Your task to perform on an android device: I will read the reviews of the Nike shoes before buying them.
Image 0: 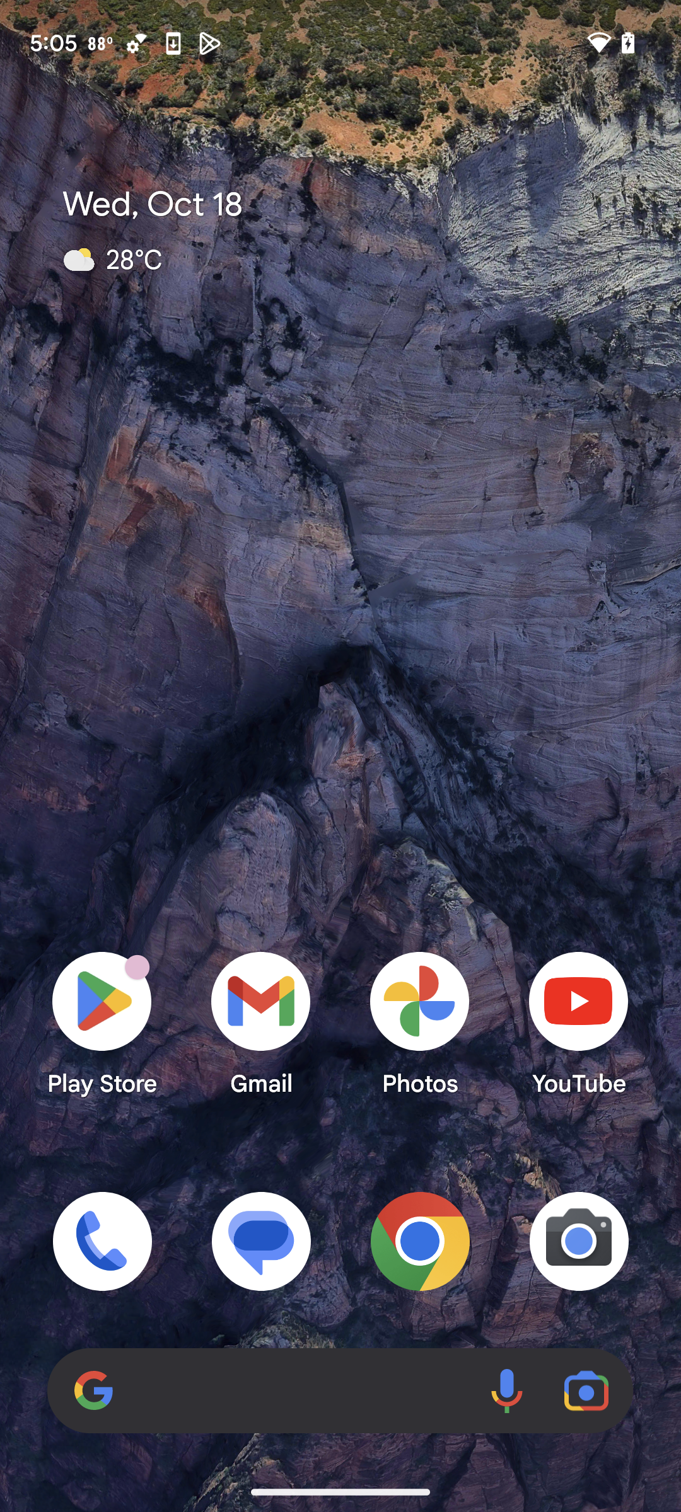
Open Nike app.
Step 0: open app "Nike"
Image 1: 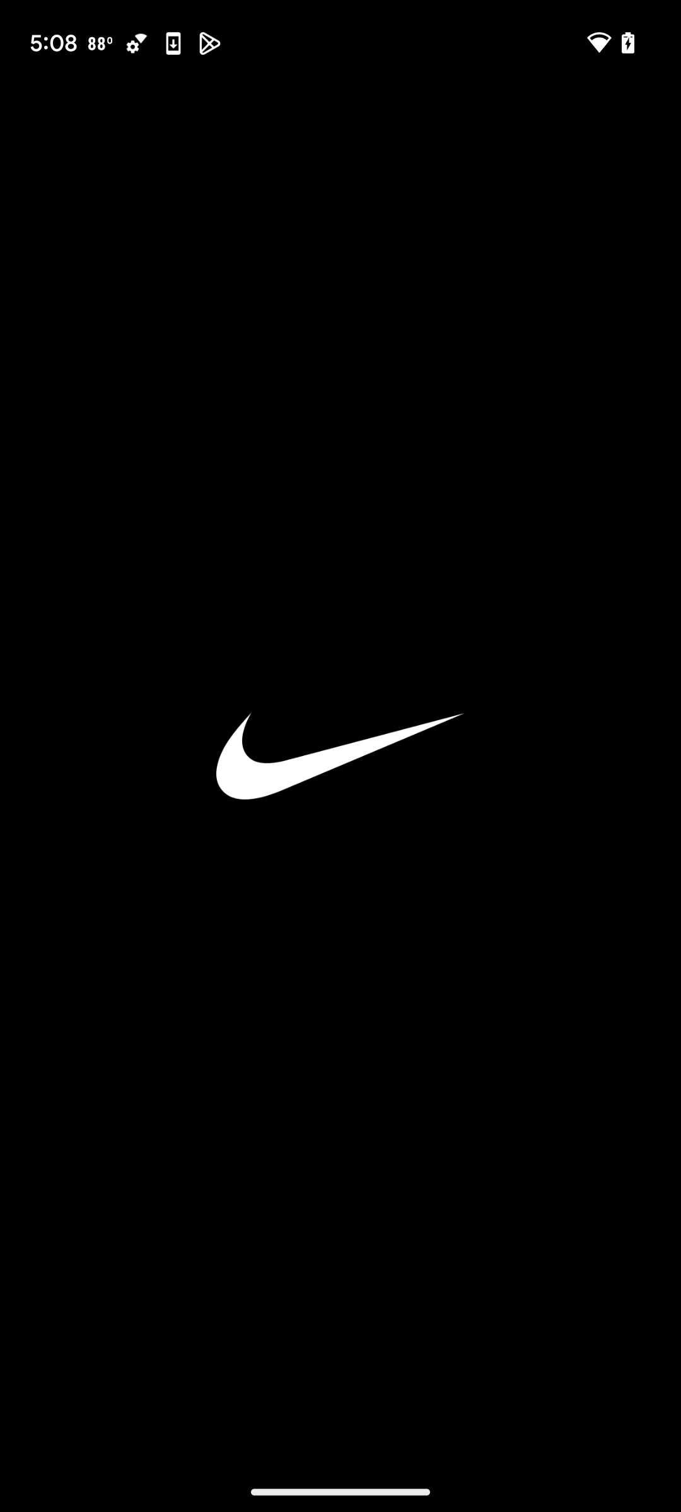
Open Nike app.
Step 1: wait
Image 2: 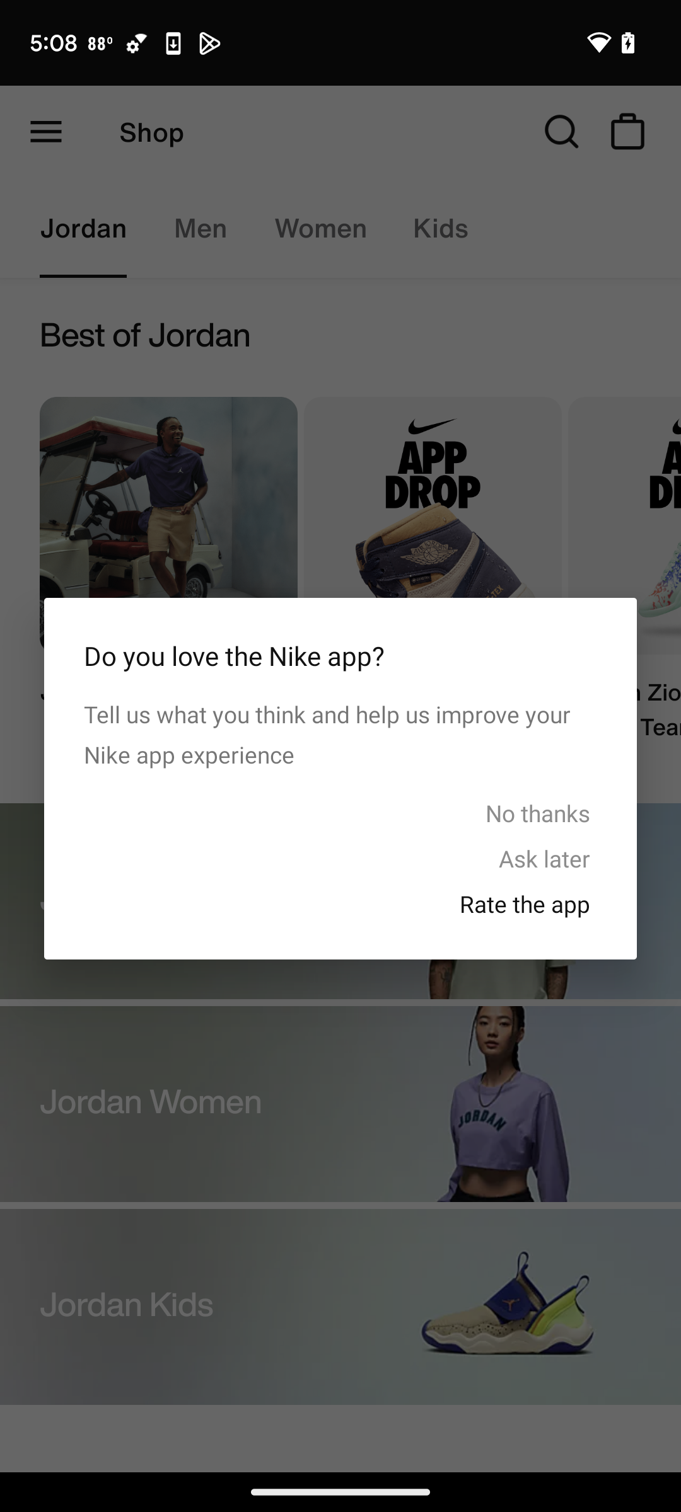
Click on No thanks.
Step 2: wait
Image 3: 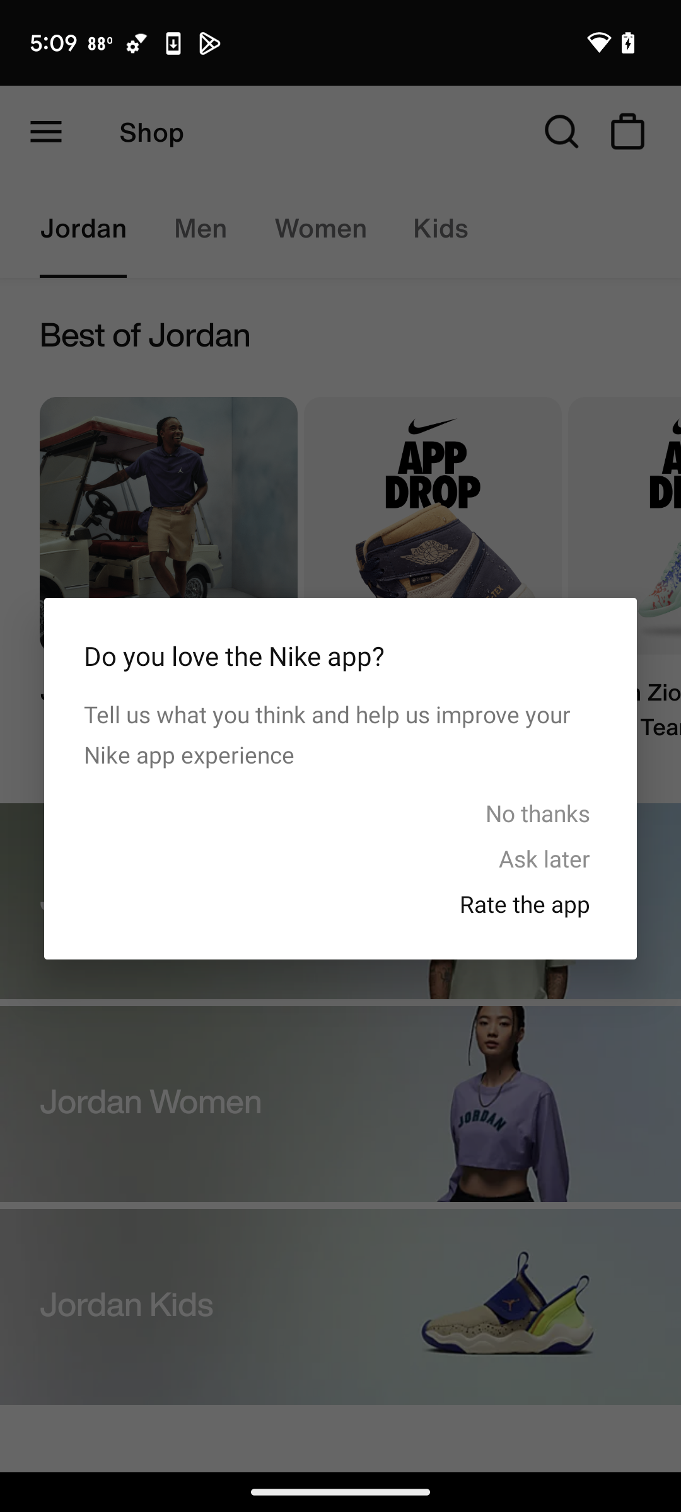
Click on No thanks.
Step 3: click (538, 813)
Image 4: 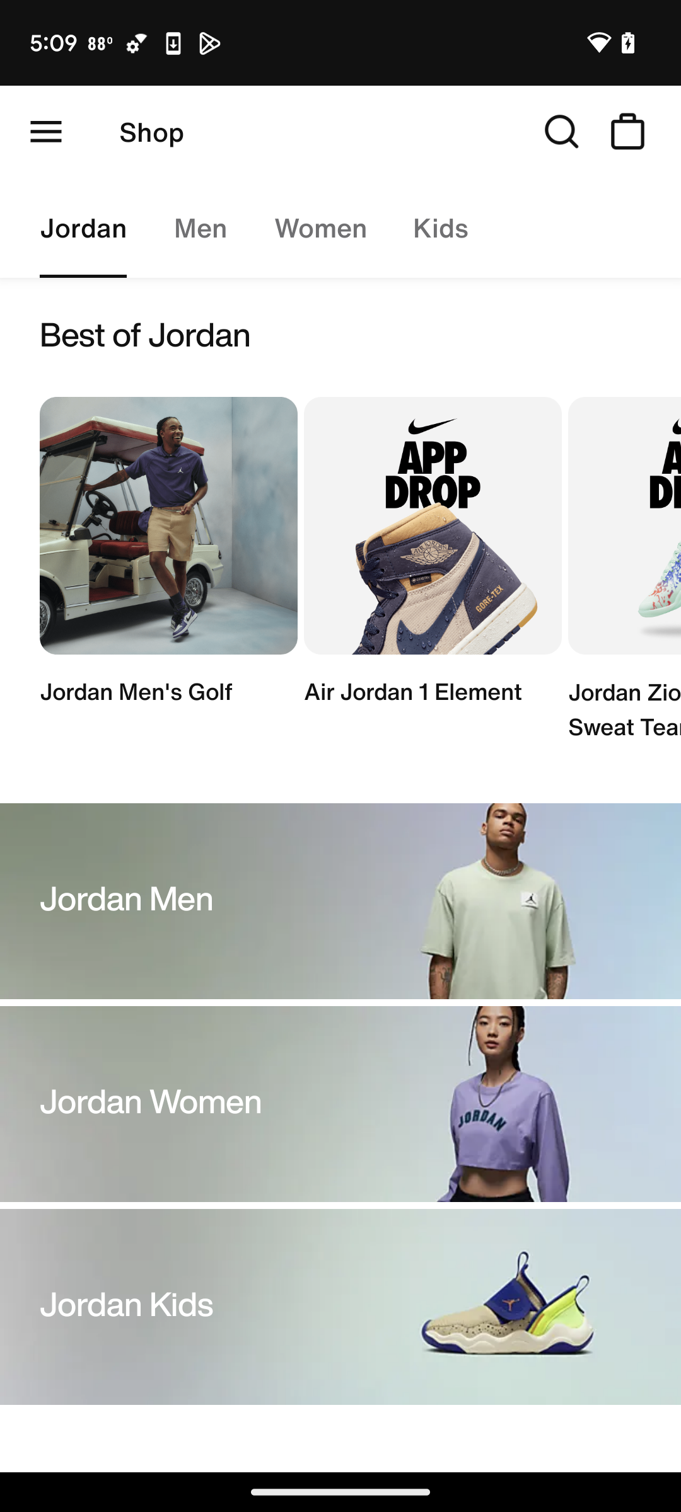
Click on the search box.
Step 4: click (561, 131)
Image 5: 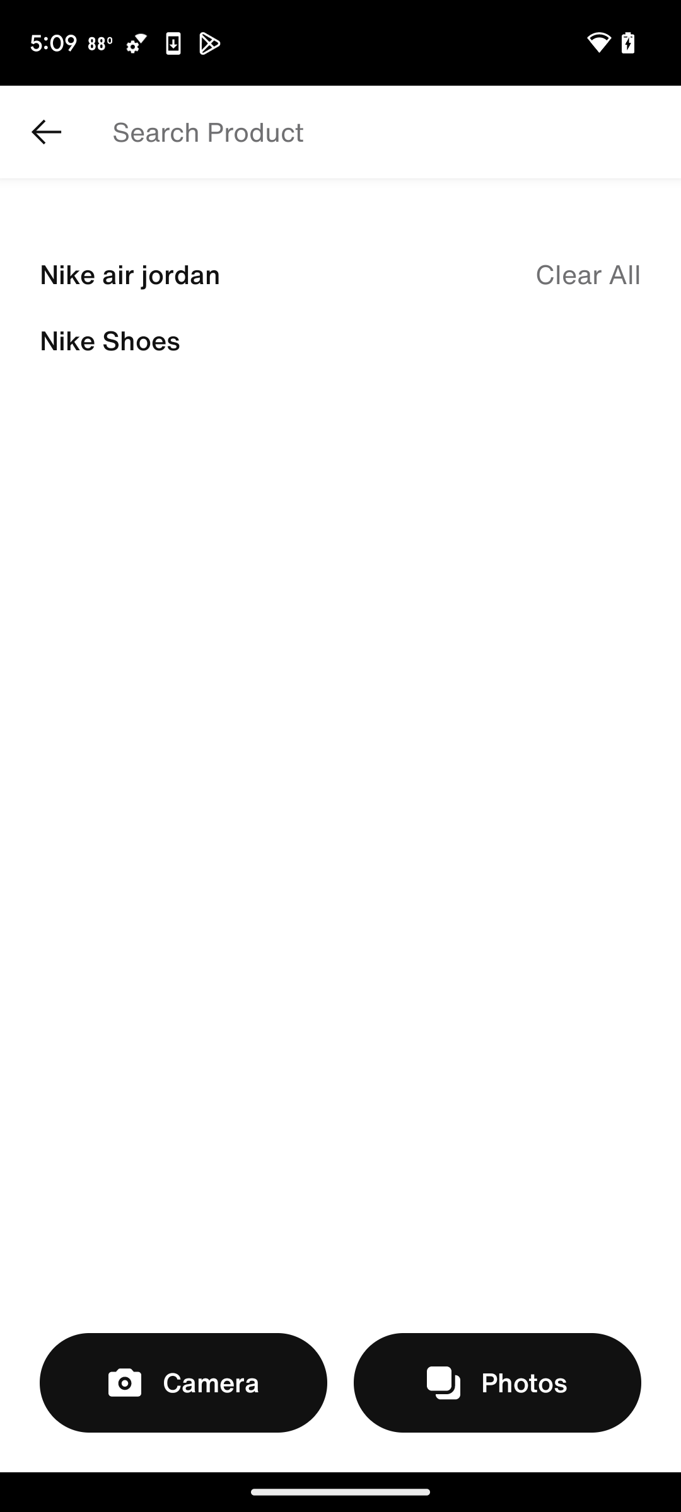
Click on Nike shoes.
Step 5: click (360, 340)
Image 7: 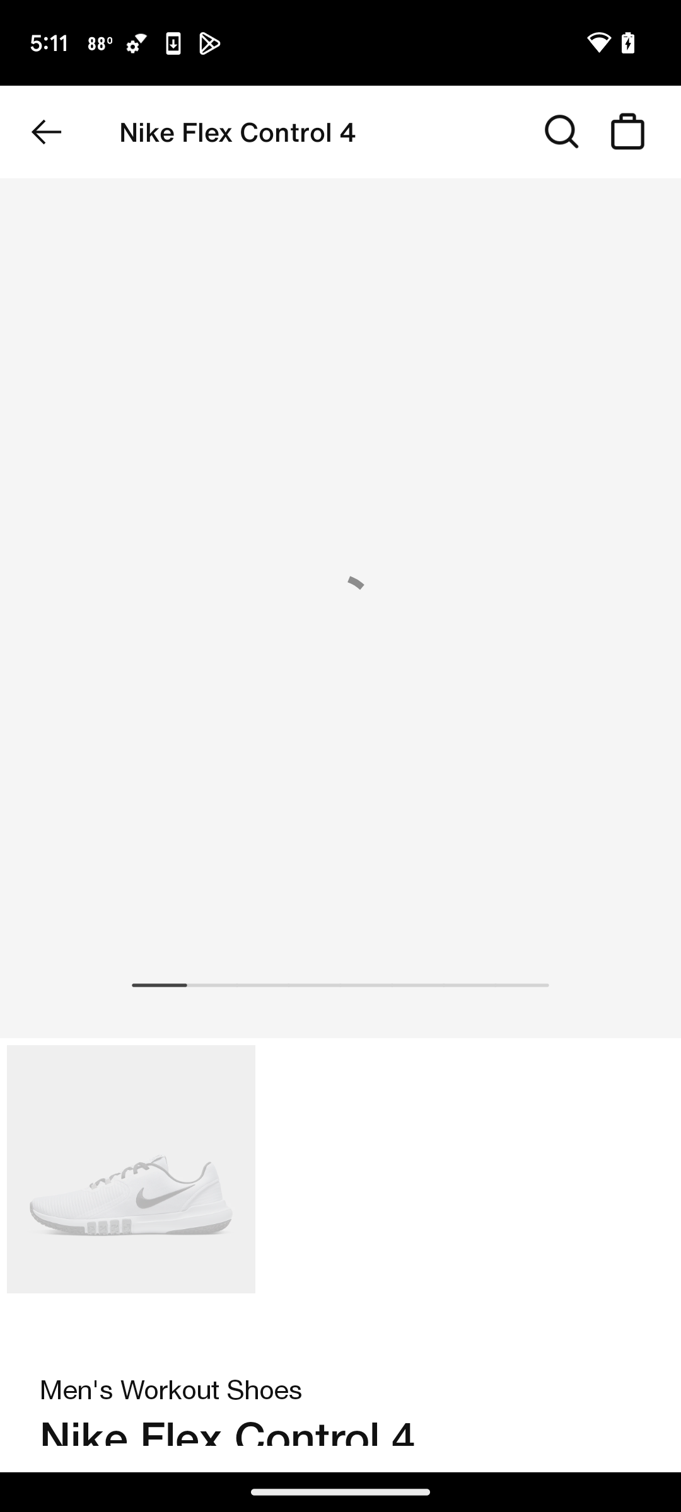
Swipe up to read the review.
Step 7: scroll down
Image 8: 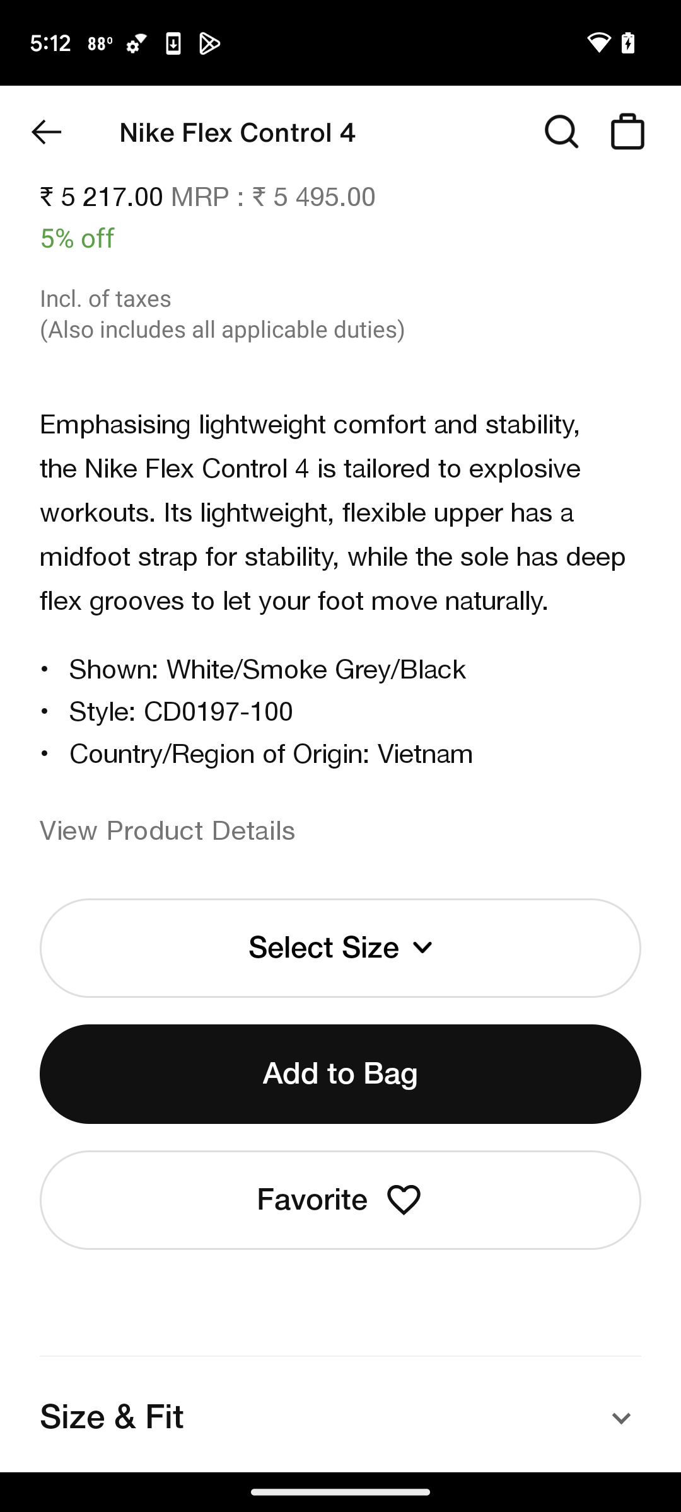
Swipe up to read the review.
Step 8: scroll down
Image 9: 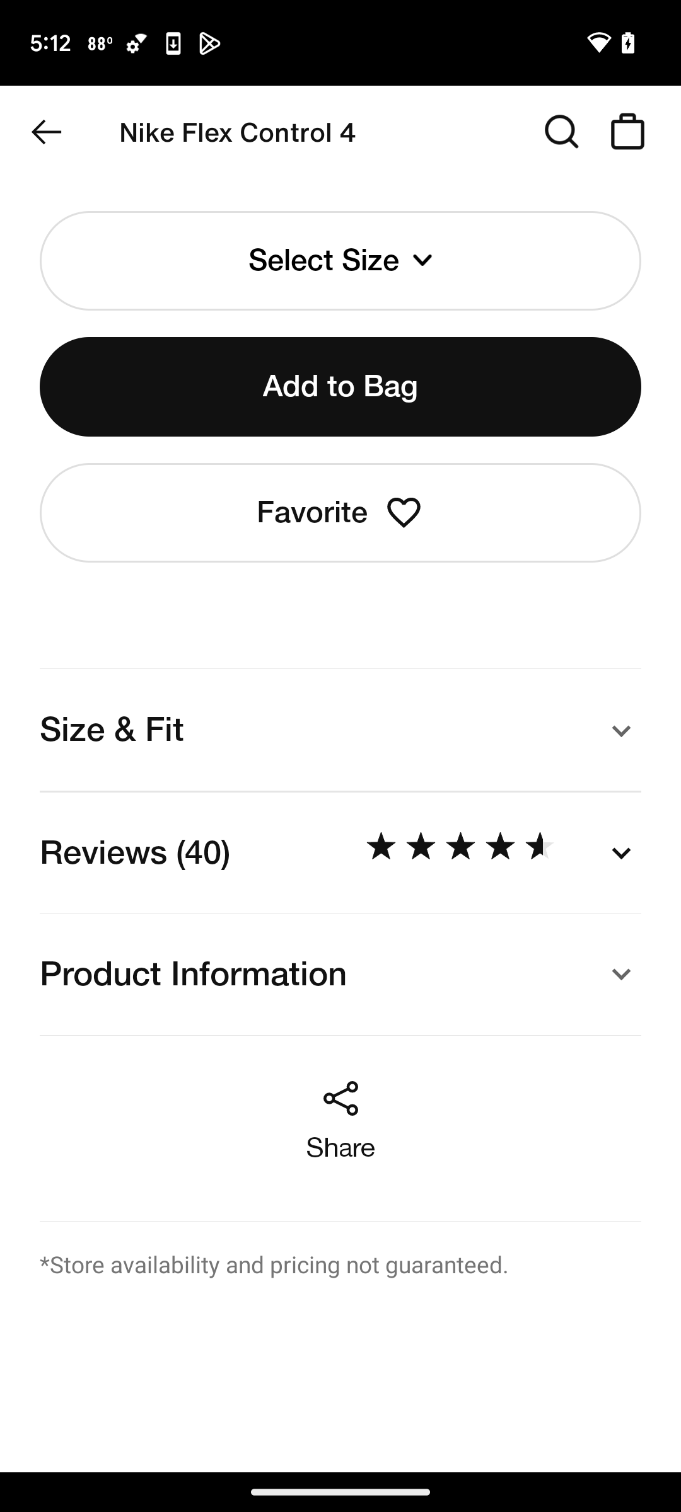
Click on reviews.
Step 9: click (422, 851)
Image 10: 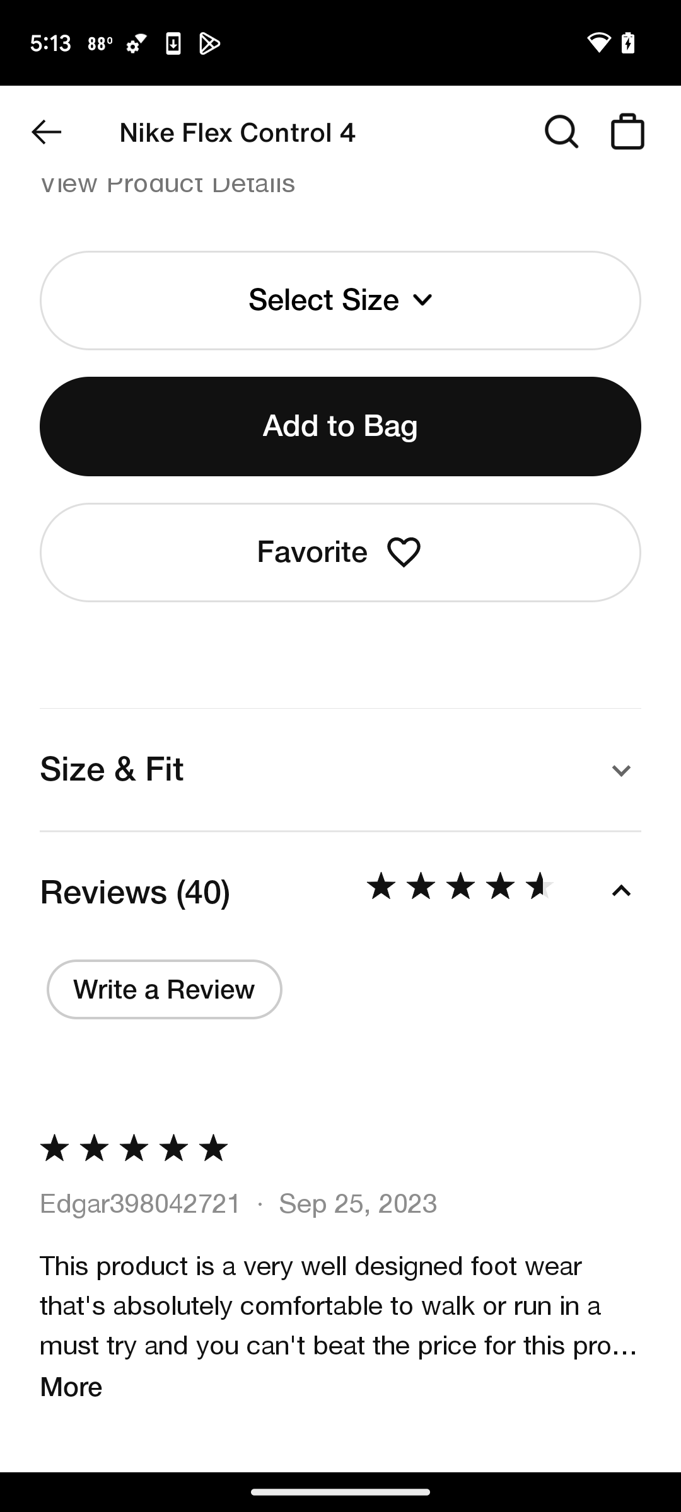
Swipe up to read the reviews.
Step 10: scroll down
Image 11: 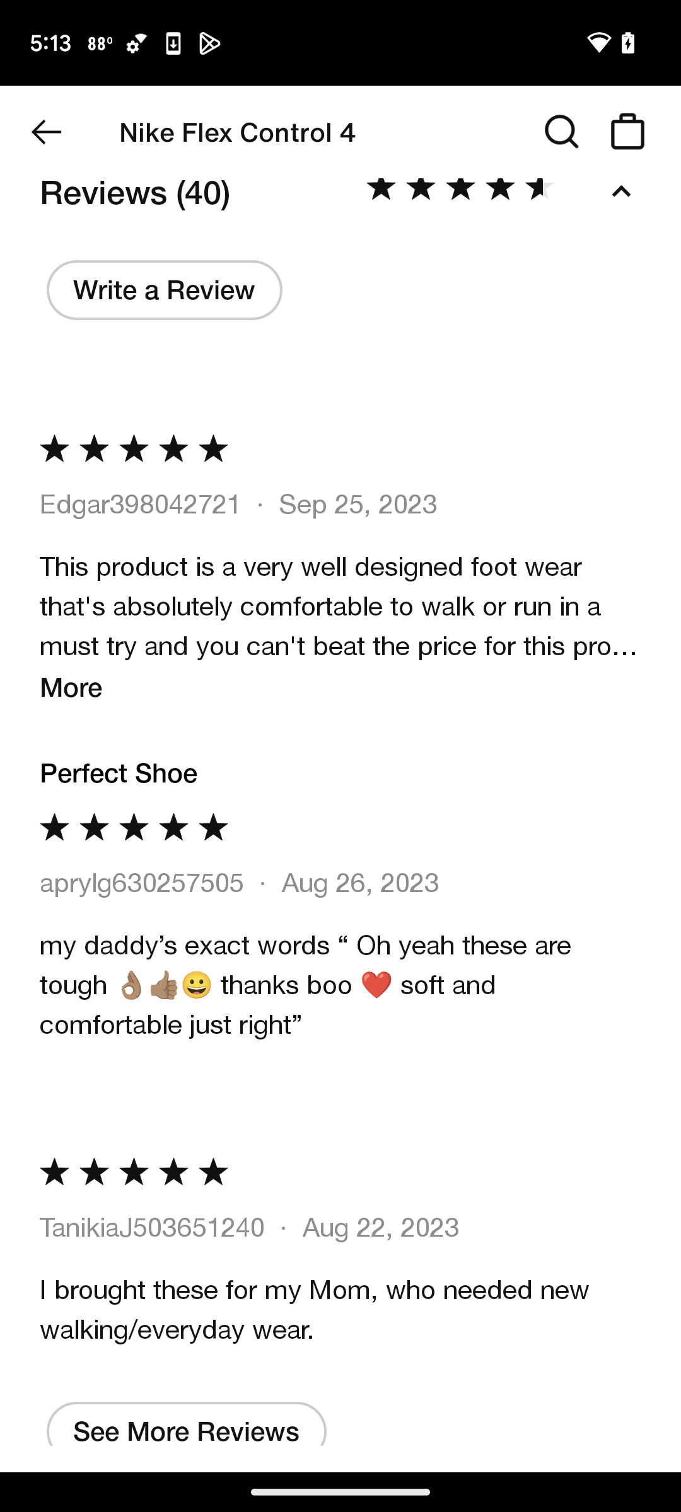
Swipe up to read the reviews.
Step 11: scroll down